Your task to perform on an android device: After resolving all the technical issue , i want some of the files in my phone storage , download the 01Structured query language.pdf from the google drive .
Image 0: 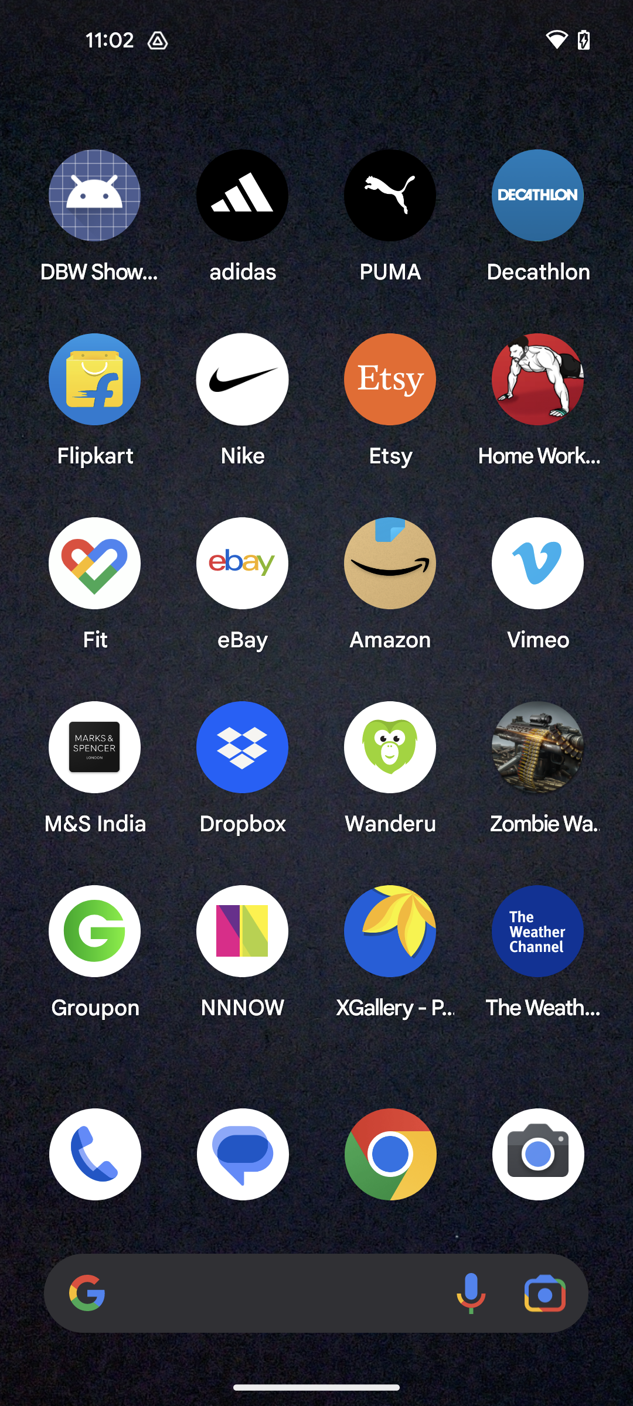
Open the Google Drive app
Step 0: open app "Drive"
Image 1: 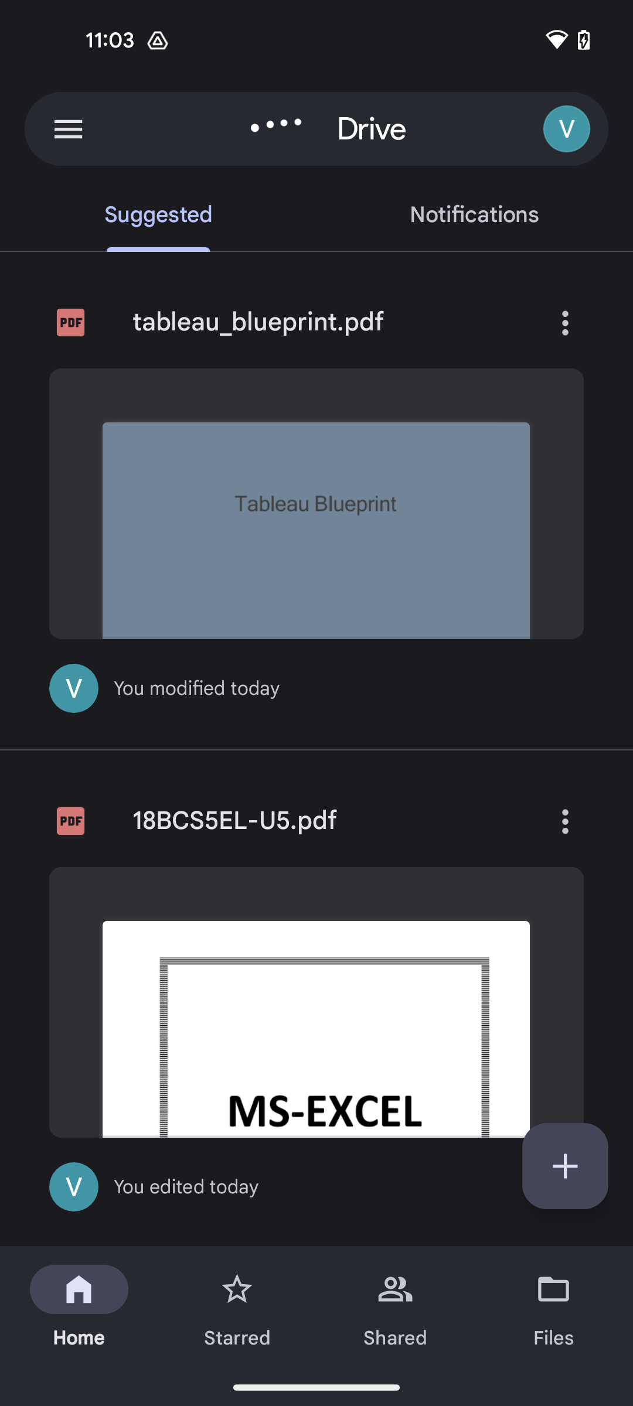
Go to the files tab
Step 1: click (565, 1313)
Image 2: 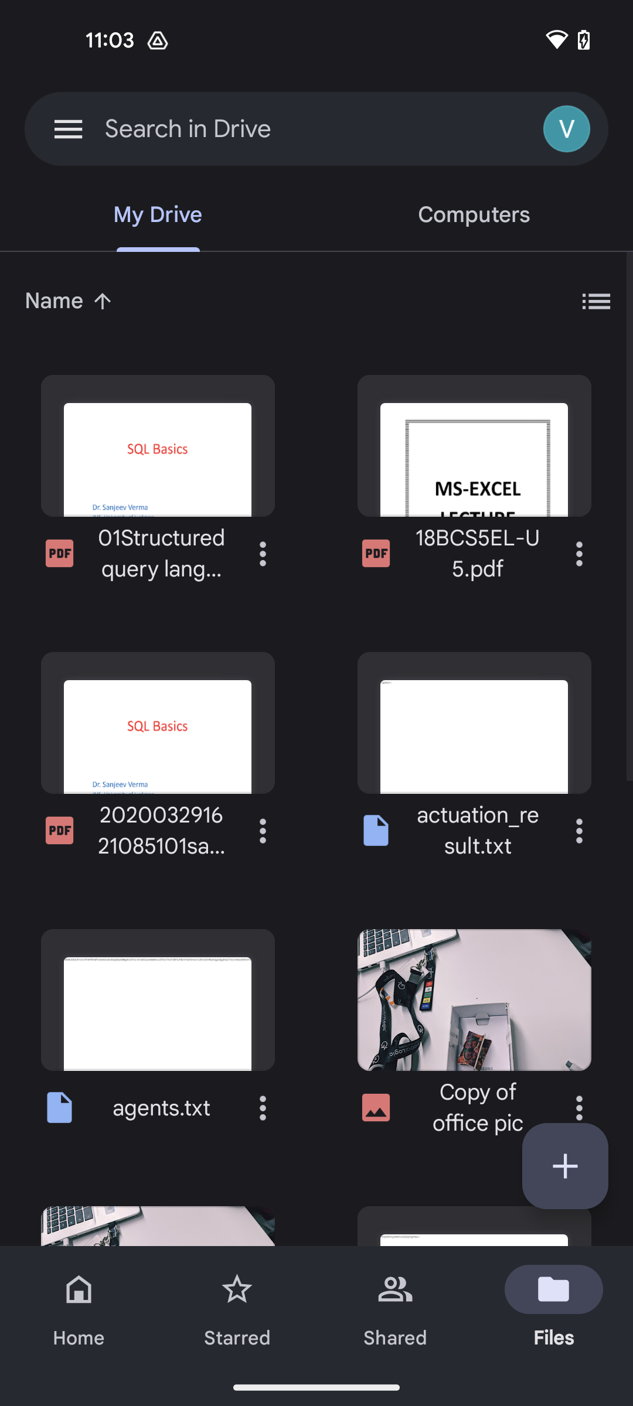
Click on the three dots more button of the  01Structured query language.pdf file
Step 2: click (263, 553)
Image 3: 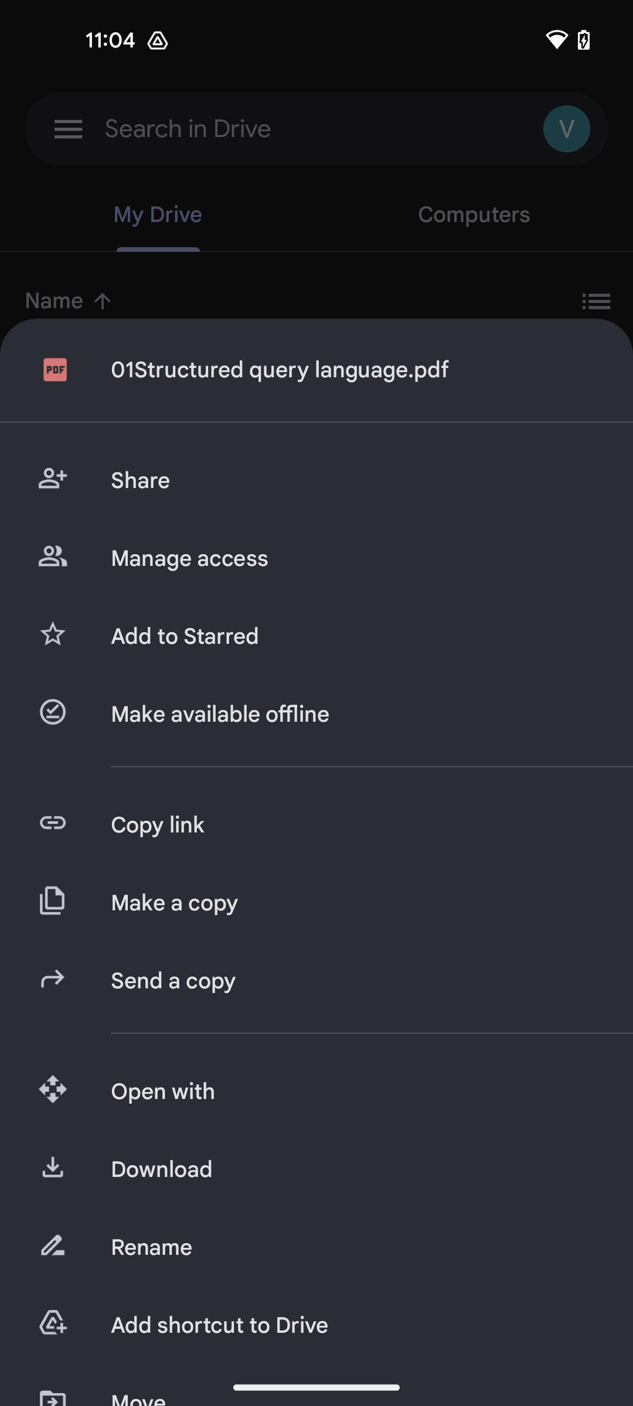
Click on the Download button 
Step 3: click (353, 1169)